Your task to perform on an android device: Create a new contact for me in the Contacts app for my friend Natalie. Add her first name, Natalie, last name, Larson, phone number, 31105551234, and email address, natalie.larson1998@gmail.com.
Image 1: 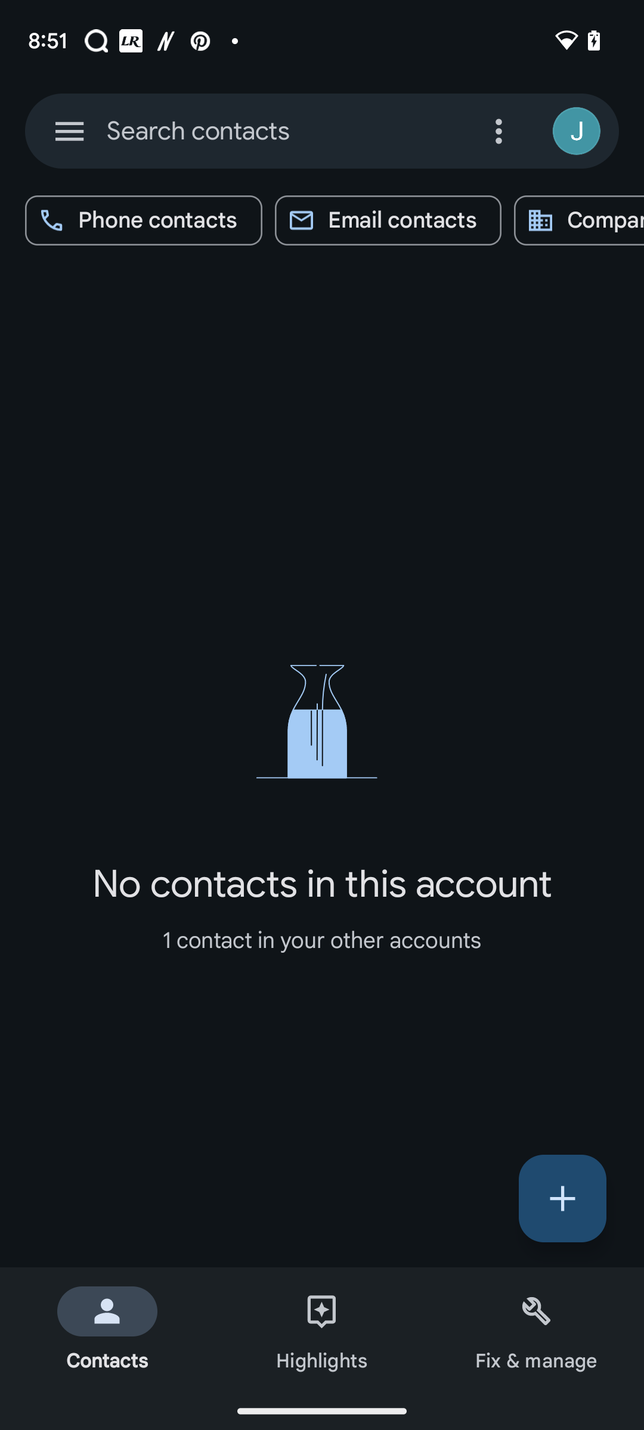
Click on the + icon at the bottom right.
Step 1: click (562, 1198)
Image 2: 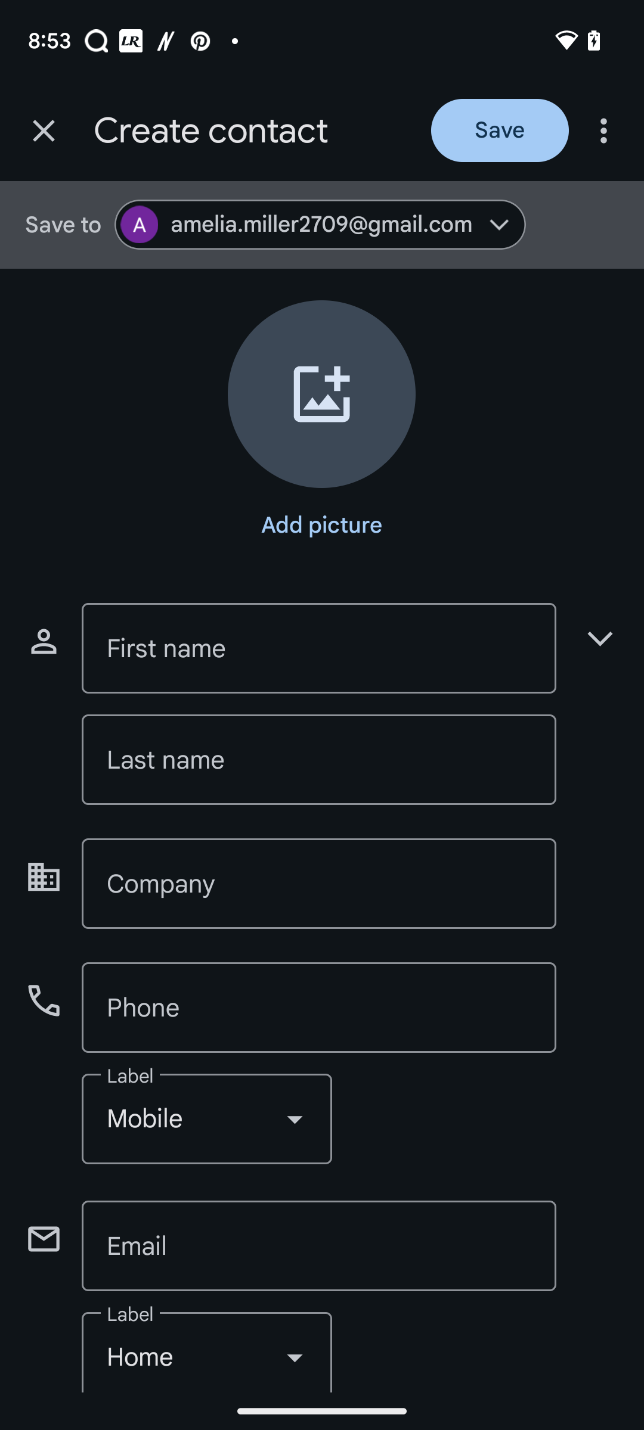
Click on the First name Input box.
Step 2: click (318, 648)
Image 3: 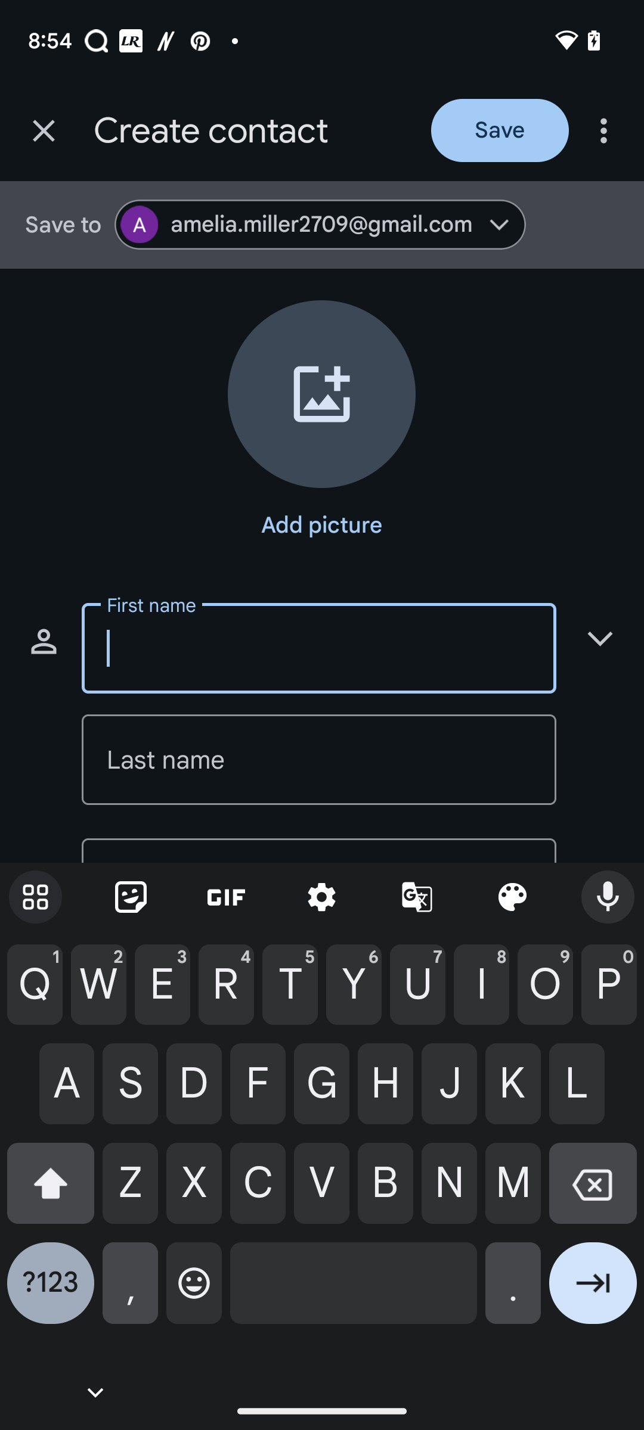
Type Natalie in the First Name input box.
Step 3: type "Natalie"
Image 4: 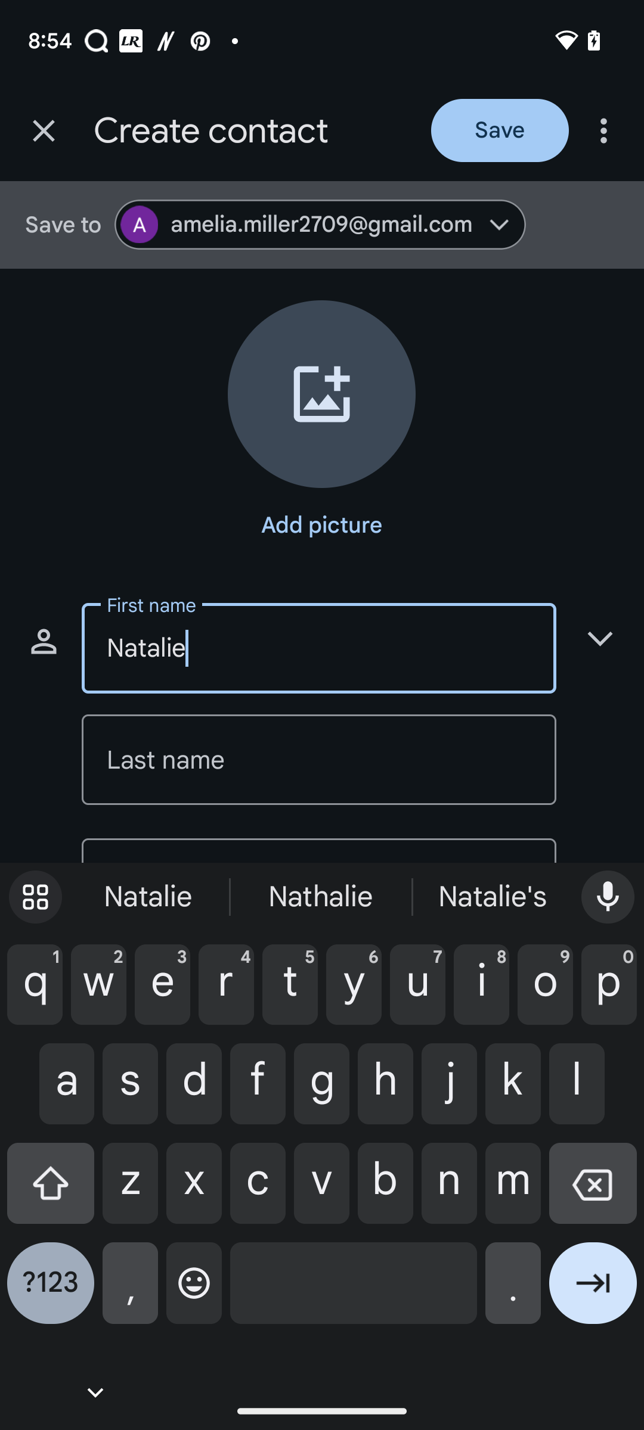
Click on the Last name Input box.
Step 4: click (318, 760)
Image 5: 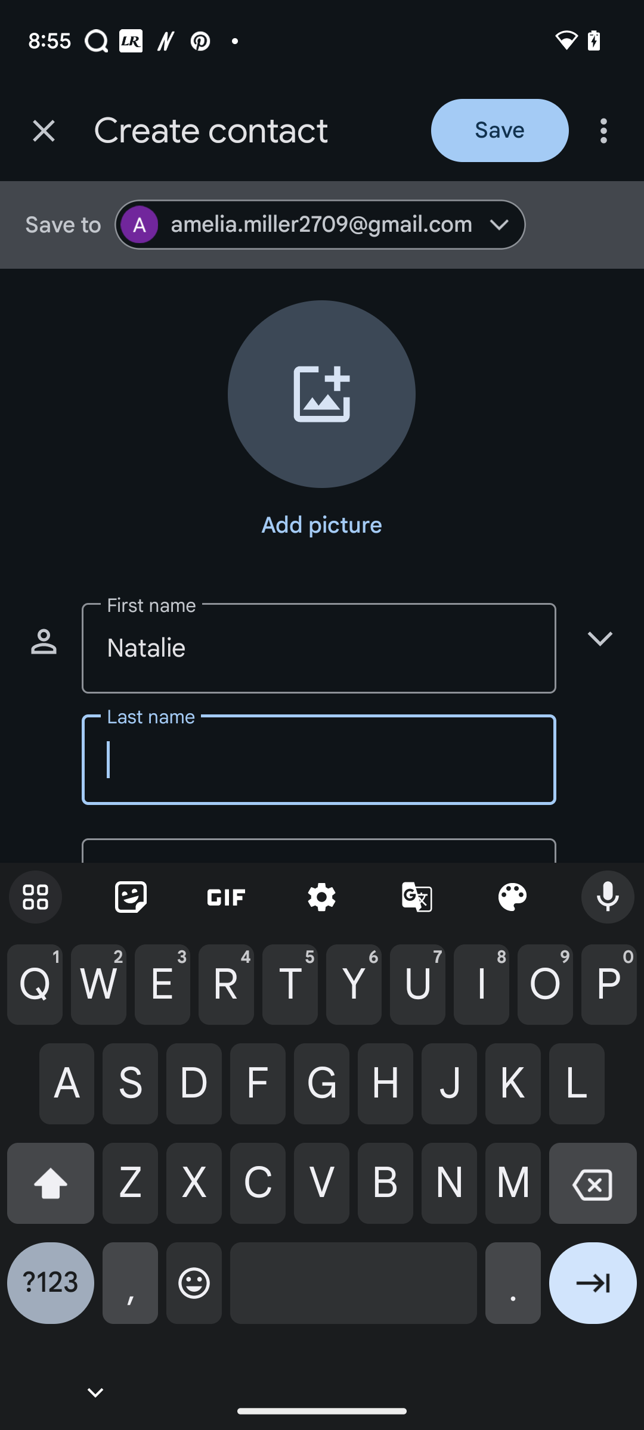
Type Larson in the Last name Input box.
Step 5: type "Larson"
Image 6: 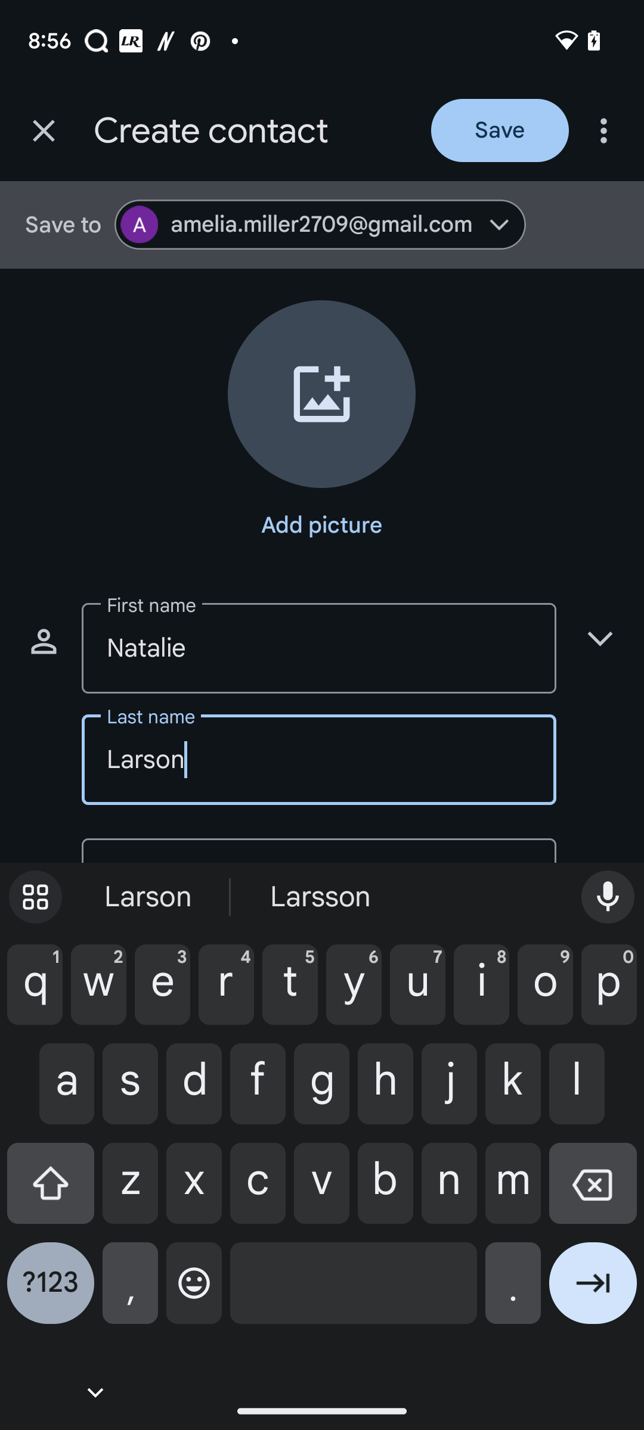
Scroll up
Step 6: scroll down
Image 7: 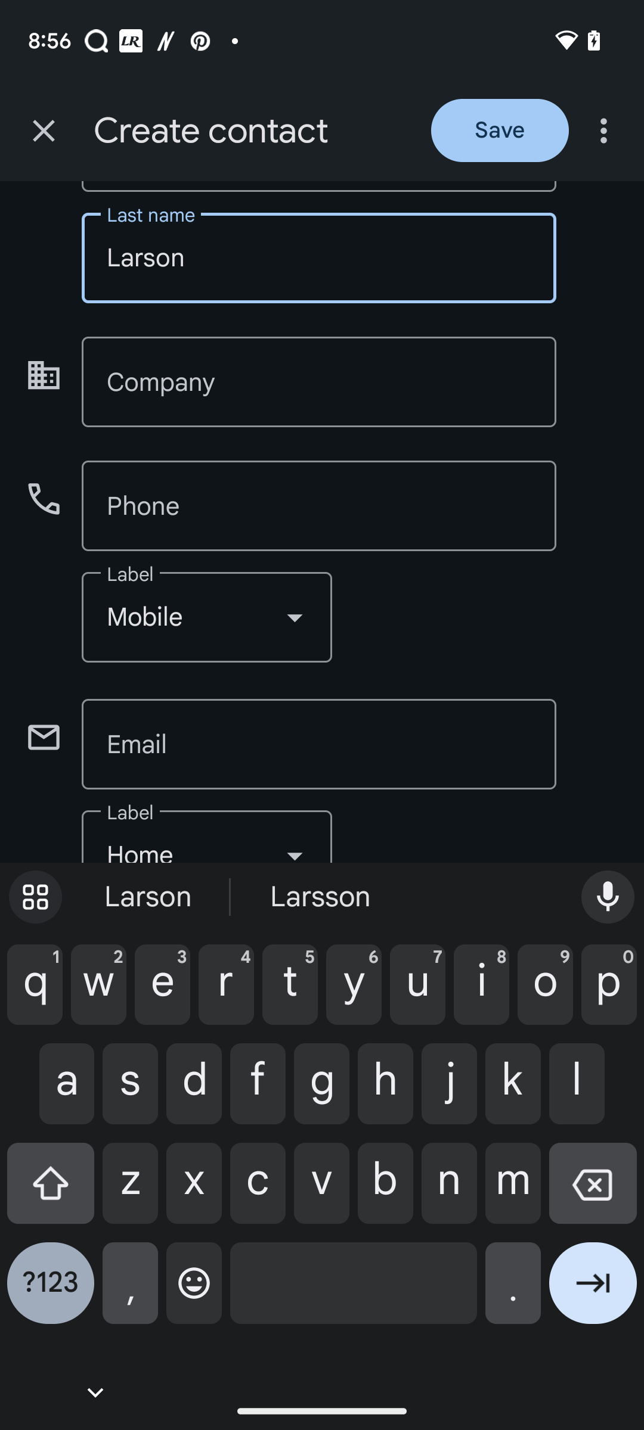
Click on the Phone number input box.
Step 7: click (318, 505)
Image 8: 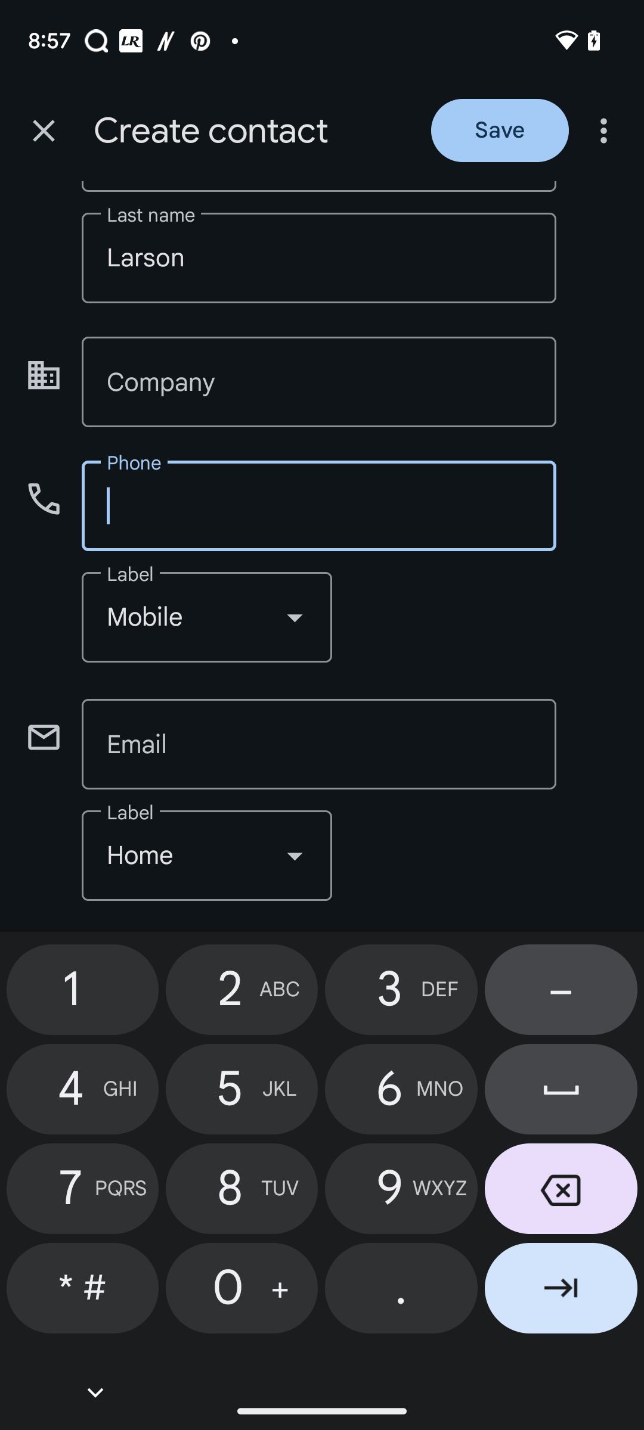
Type 31105551234 in the phone number Input box.
Step 8: type "31105551234"
Image 9: 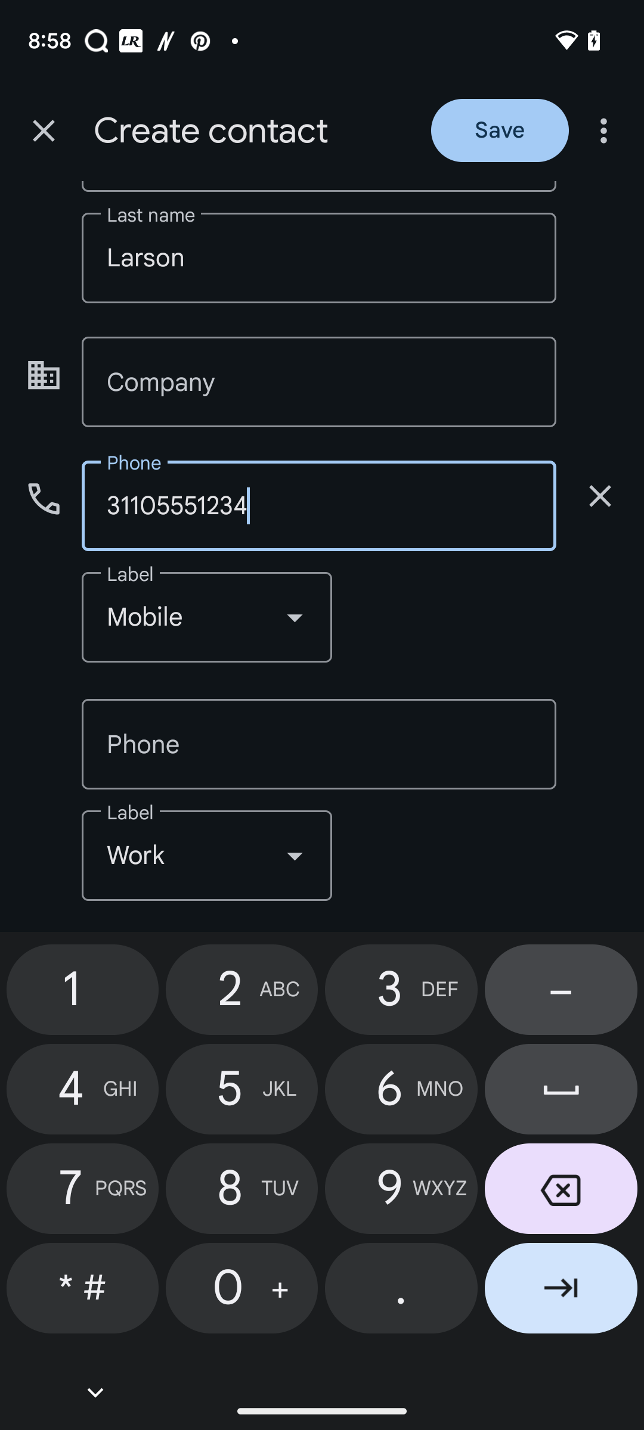
Swipe up
Step 9: scroll down
Image 10: 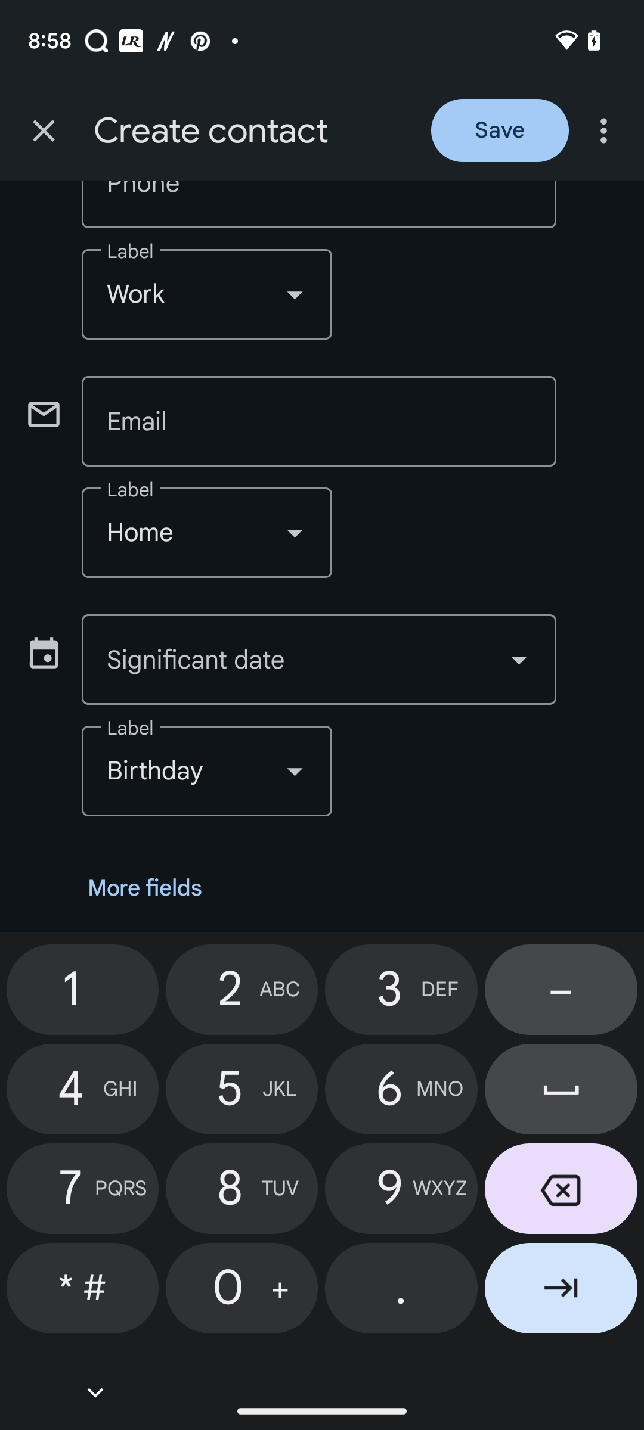
Click on the Email input box.
Step 10: click (318, 421)
Image 11: 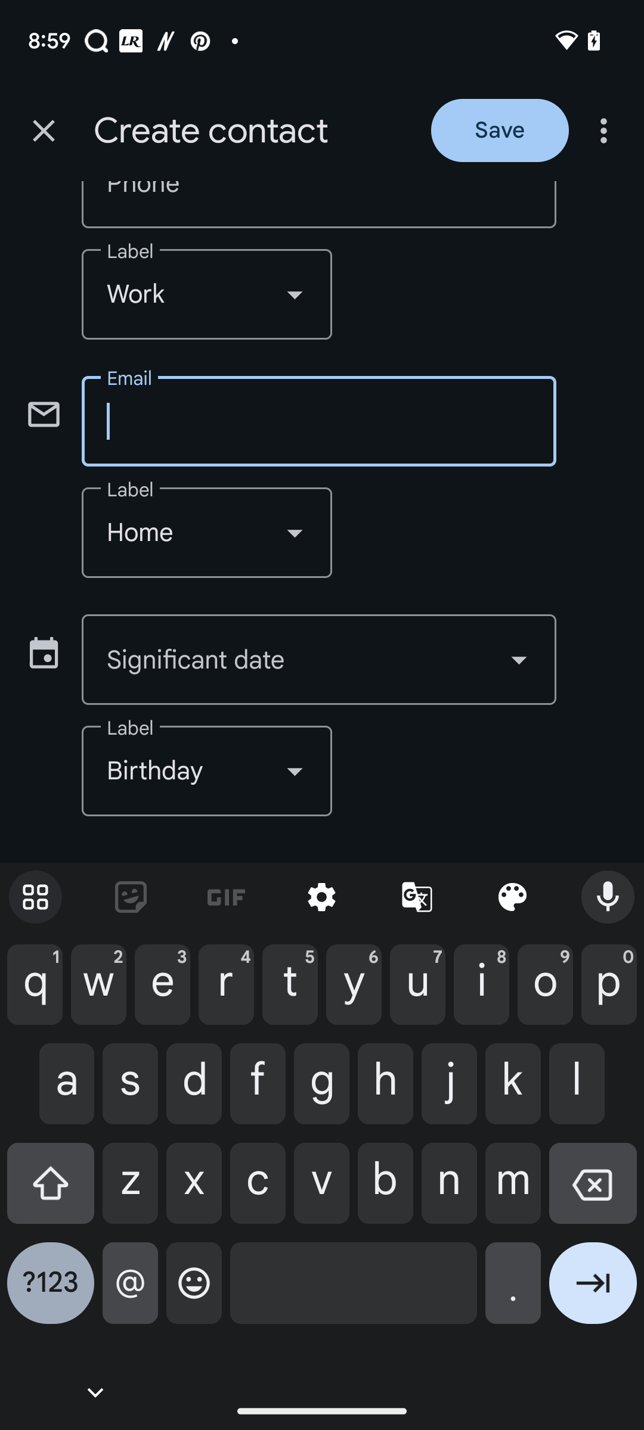
Type email id-natalie.larson1998@gmail.com in the email input box.
Step 11: type "natalie.larson1998@gmail.com"
Image 12: 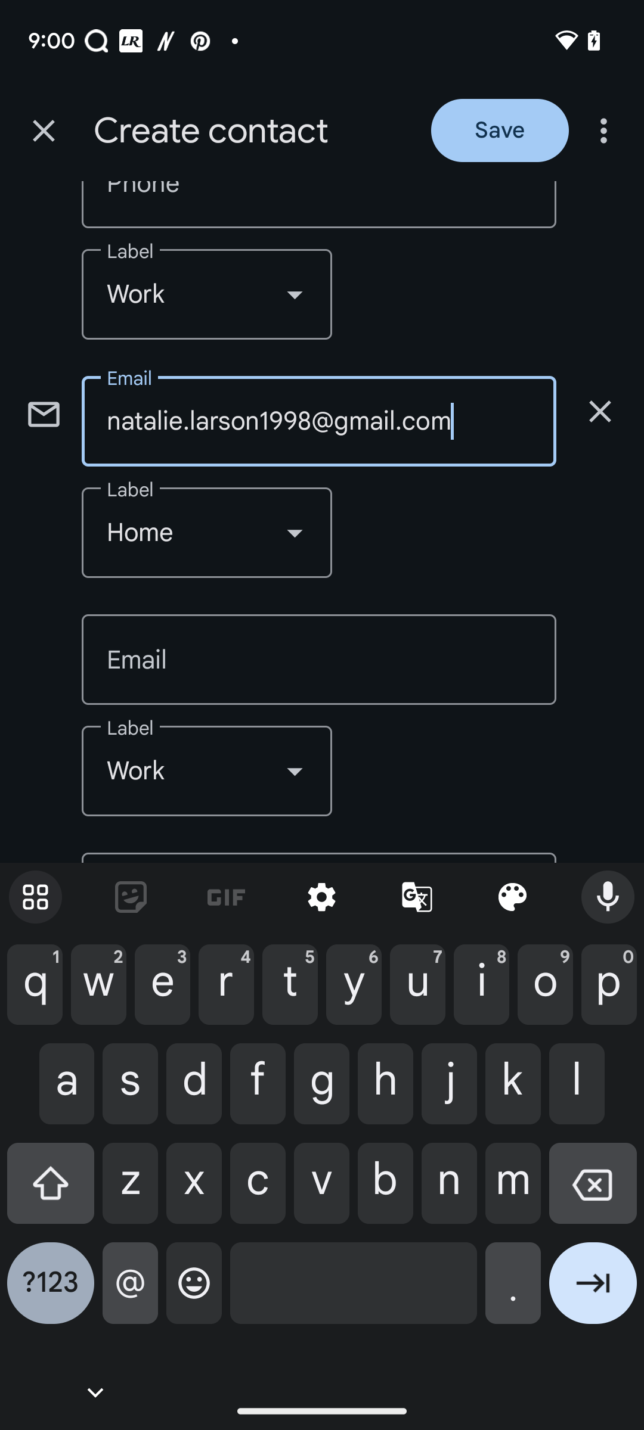
Click on the Save button at the top right corner of the screen.
Step 12: click (500, 130)